Your task to perform on an android device: Often, My mobile data finishes because I watch videos. Set this Kitchen Stories app video play data WiFi only mode to save my mobile data.
Image 2: 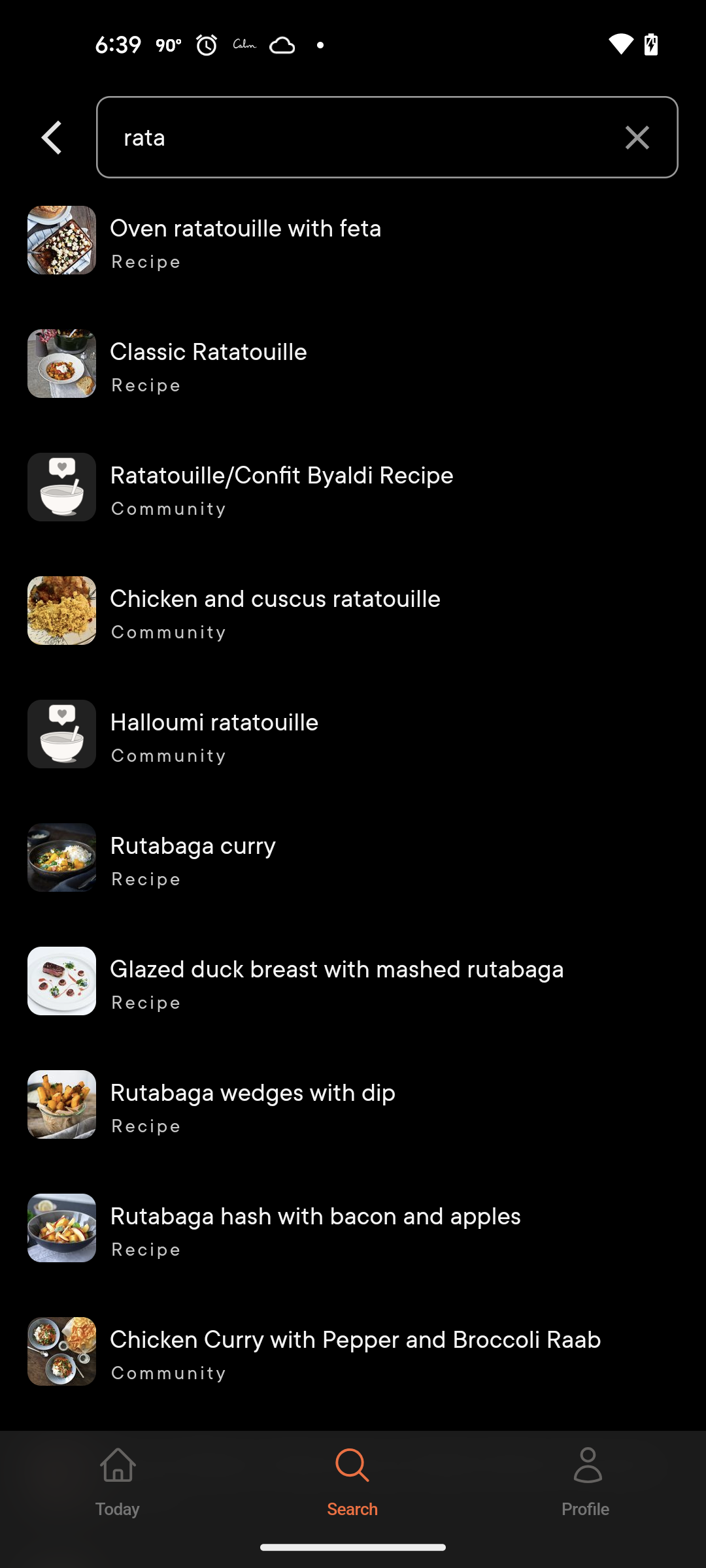
Click on the profile icon at the bottom right of the screen
Step 2: click (588, 1478)
Image 3: 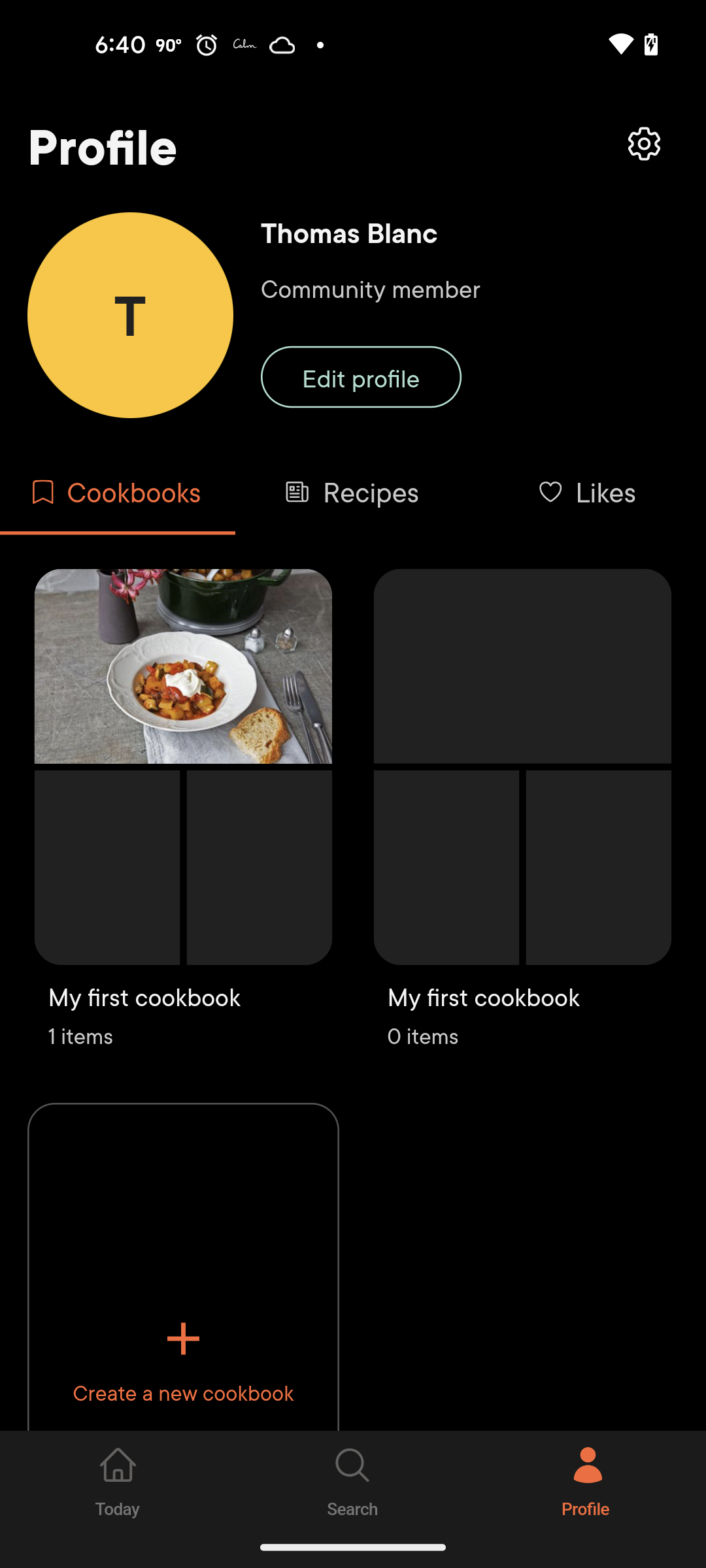
Click on the Setting icon at the top right of the screen
Step 3: click (353, 267)
Image 4: 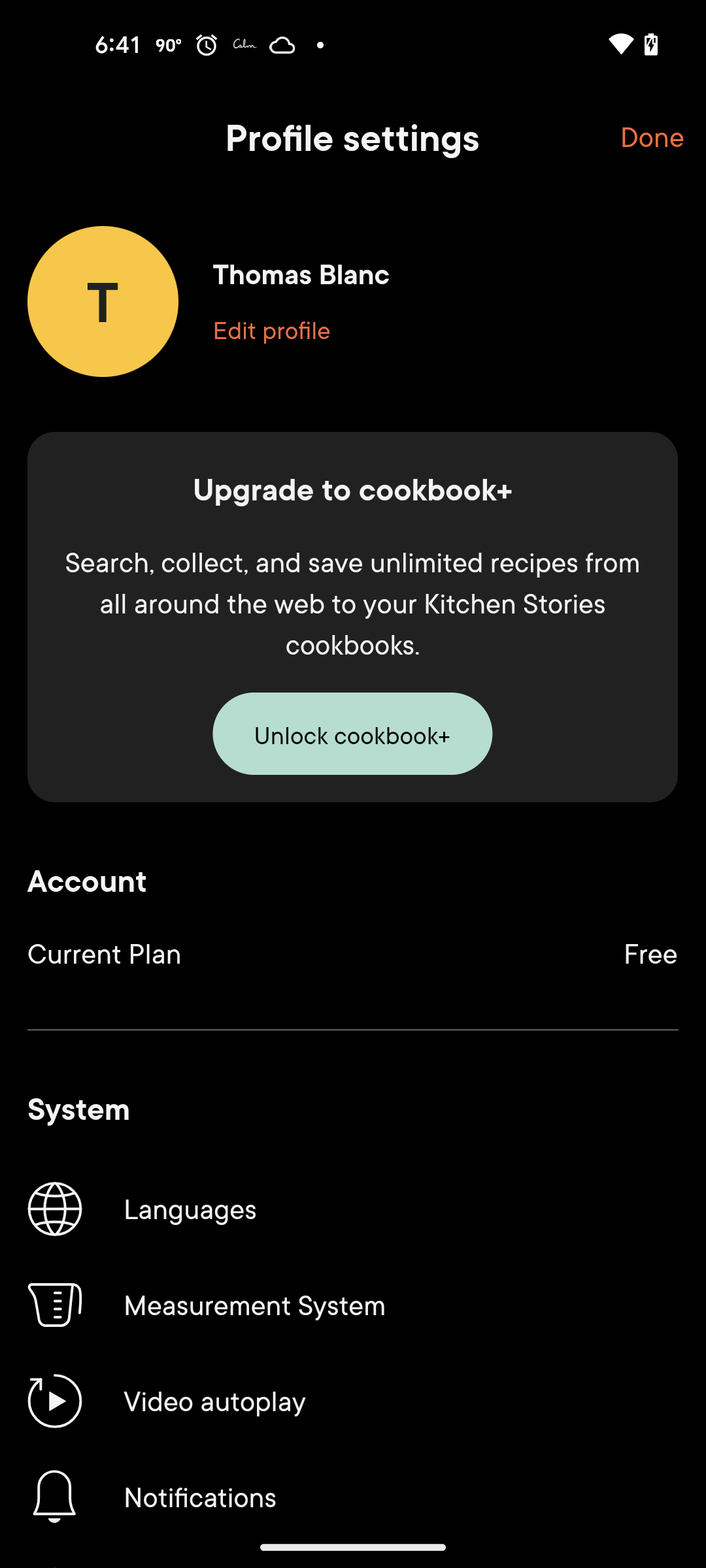
Scroll down to view more
Step 4: scroll down
Image 5: 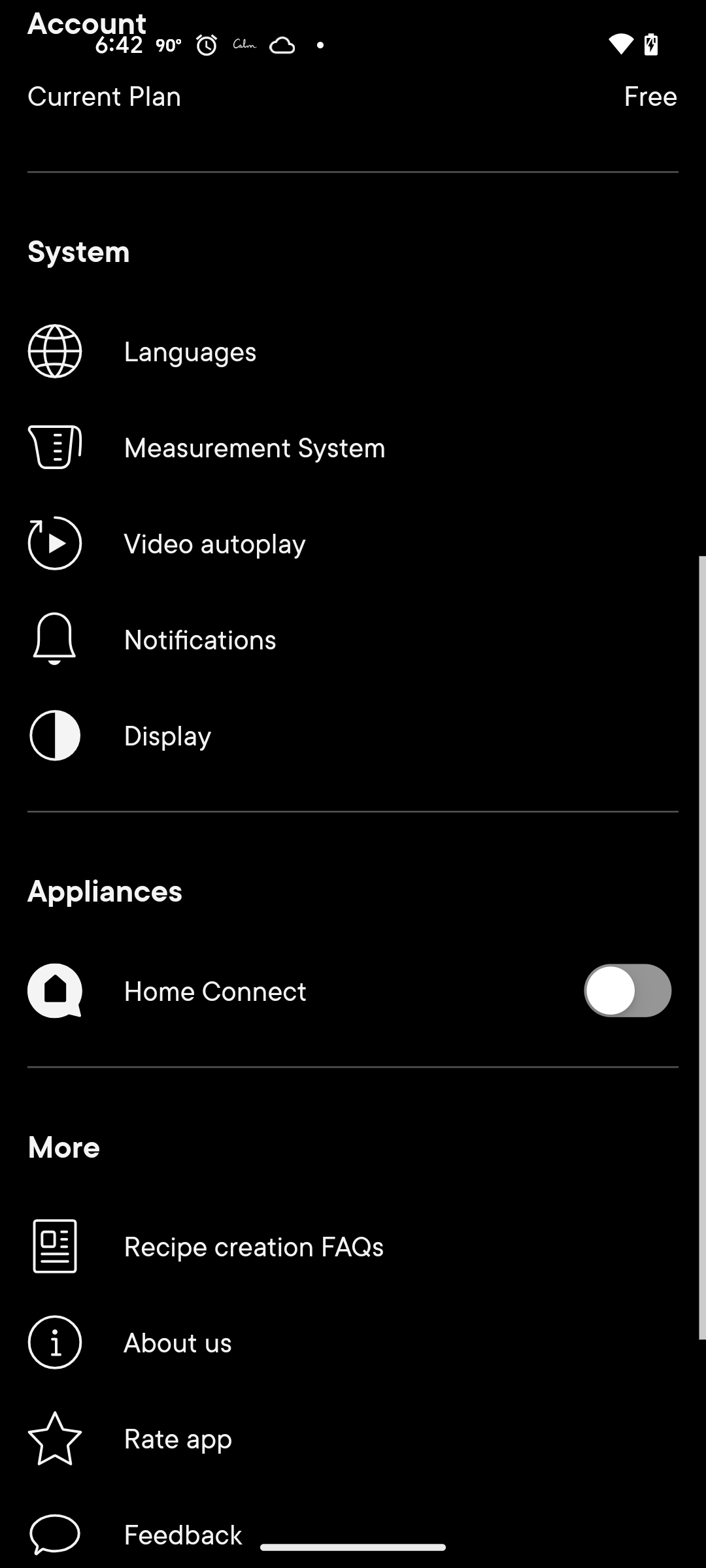
Click on the Video autoplay
Step 5: click (353, 543)
Image 6: 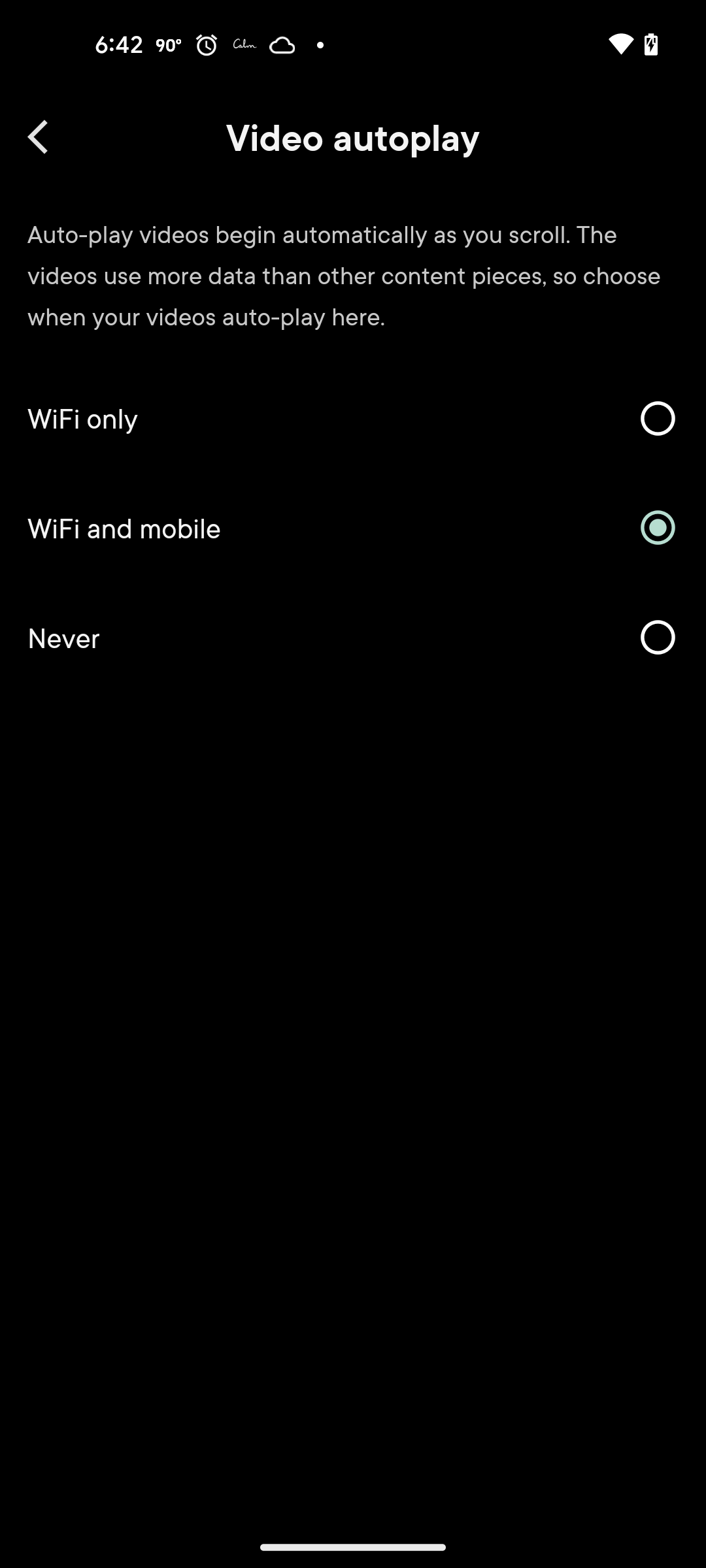
Click on the WiFi only
Step 6: click (353, 418)